Your task to perform on an android device: I want to watch the eyes closed Video by Netsky,play the video for me .
Image 0: 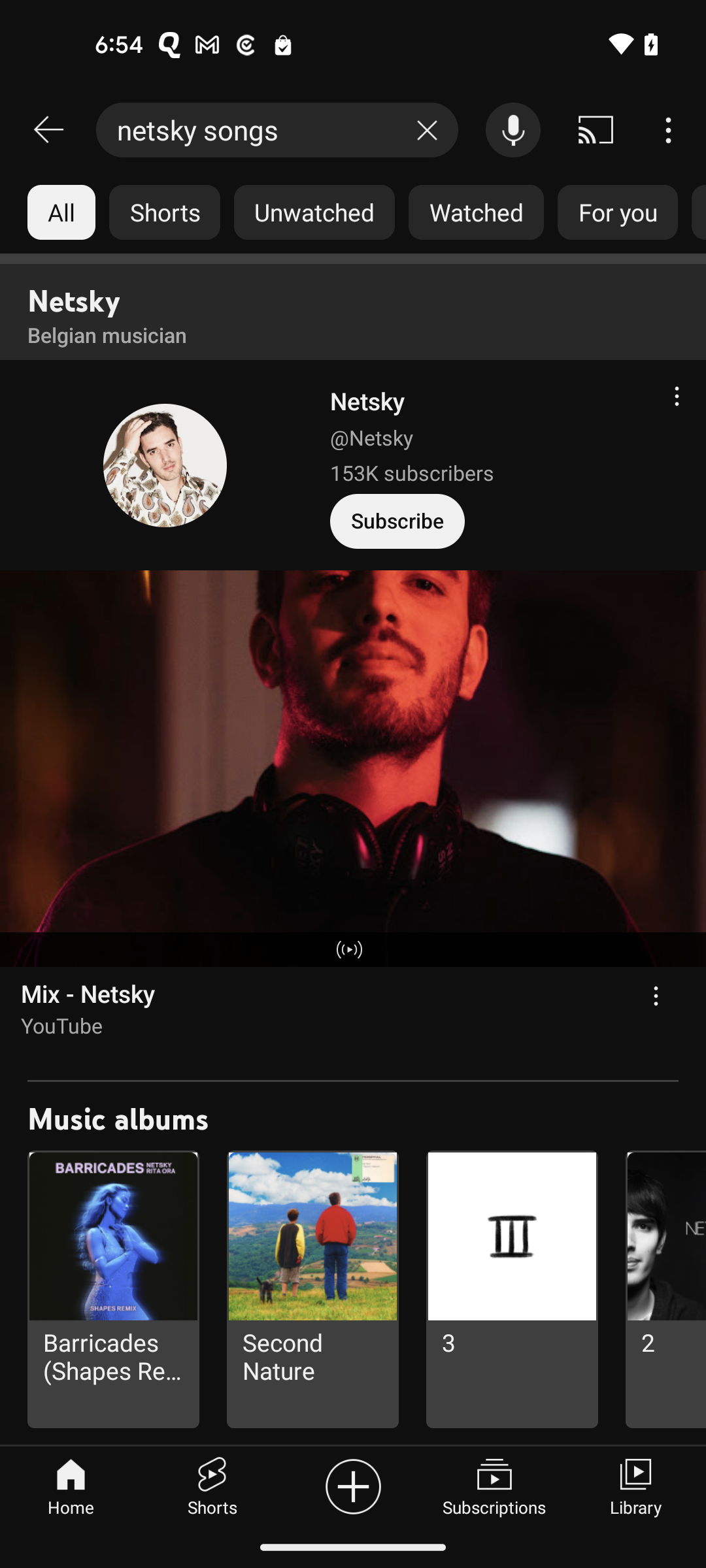
Swipe up to view the eyes closed
Step 0: scroll down
Image 1: 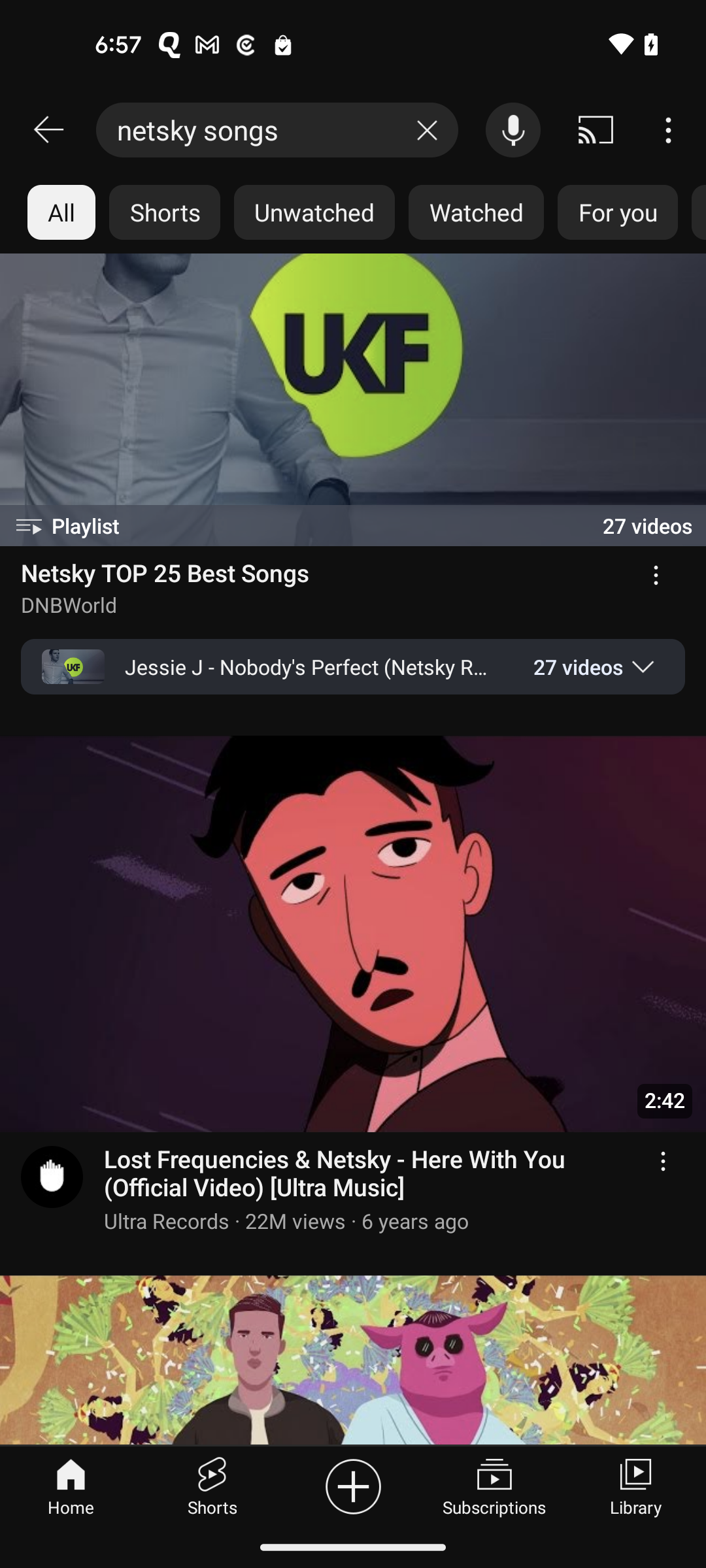
Swipe up to view the eyes closed
Step 1: scroll down
Image 3: 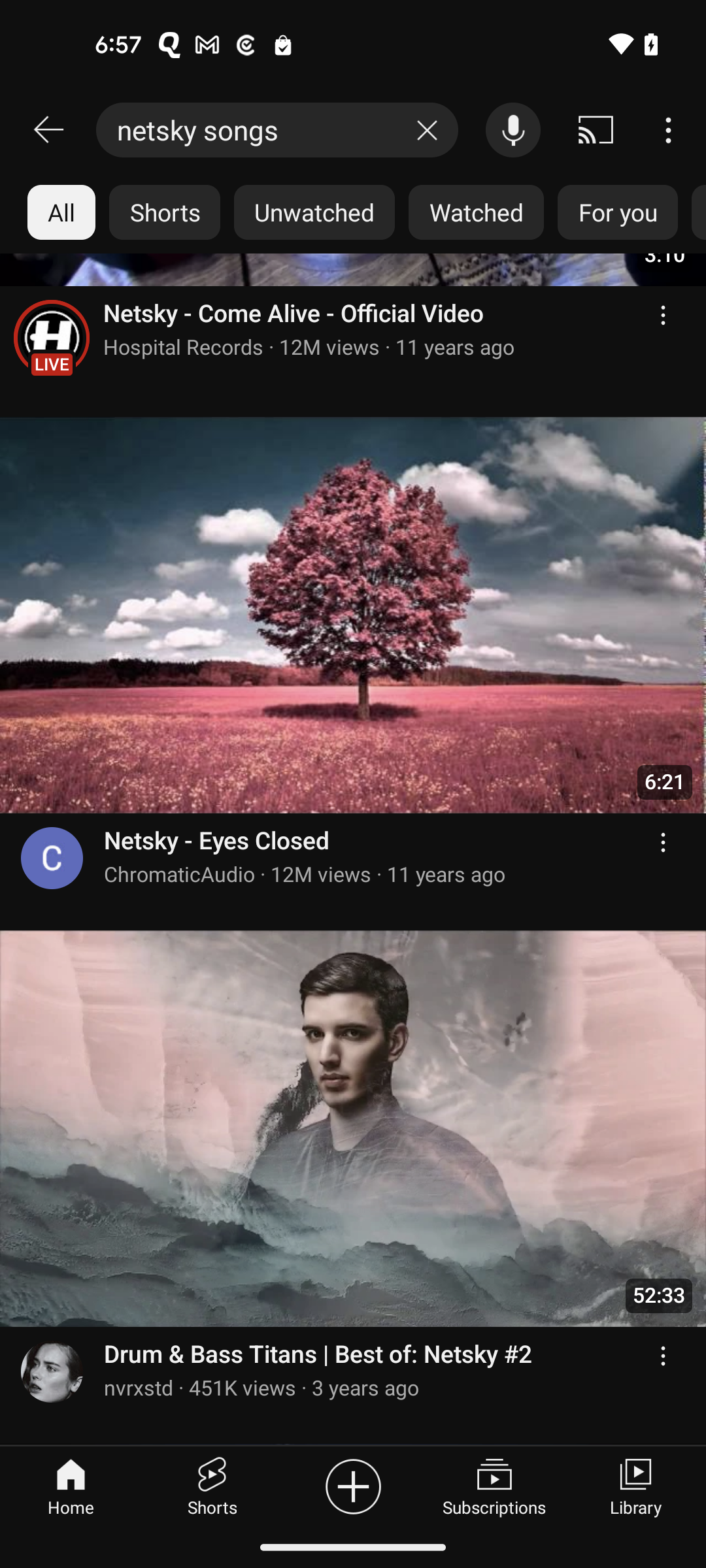
Tap on the eyes closed video
Step 3: click (353, 673)
Image 4: 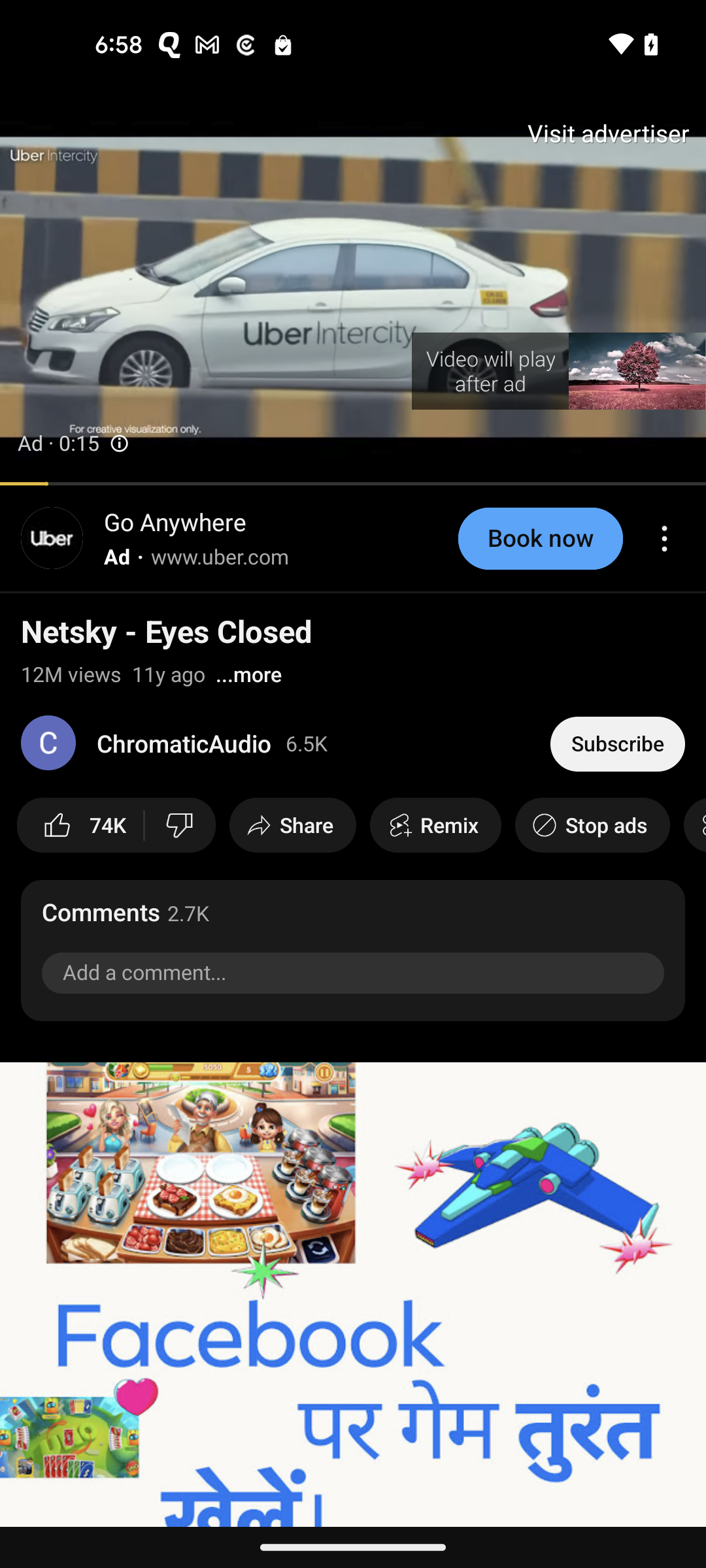
Tap on the eyes closed video
Step 4: wait